Your task to perform on an android device: I'd want to read the product reviews before making a decision.
Image 0: 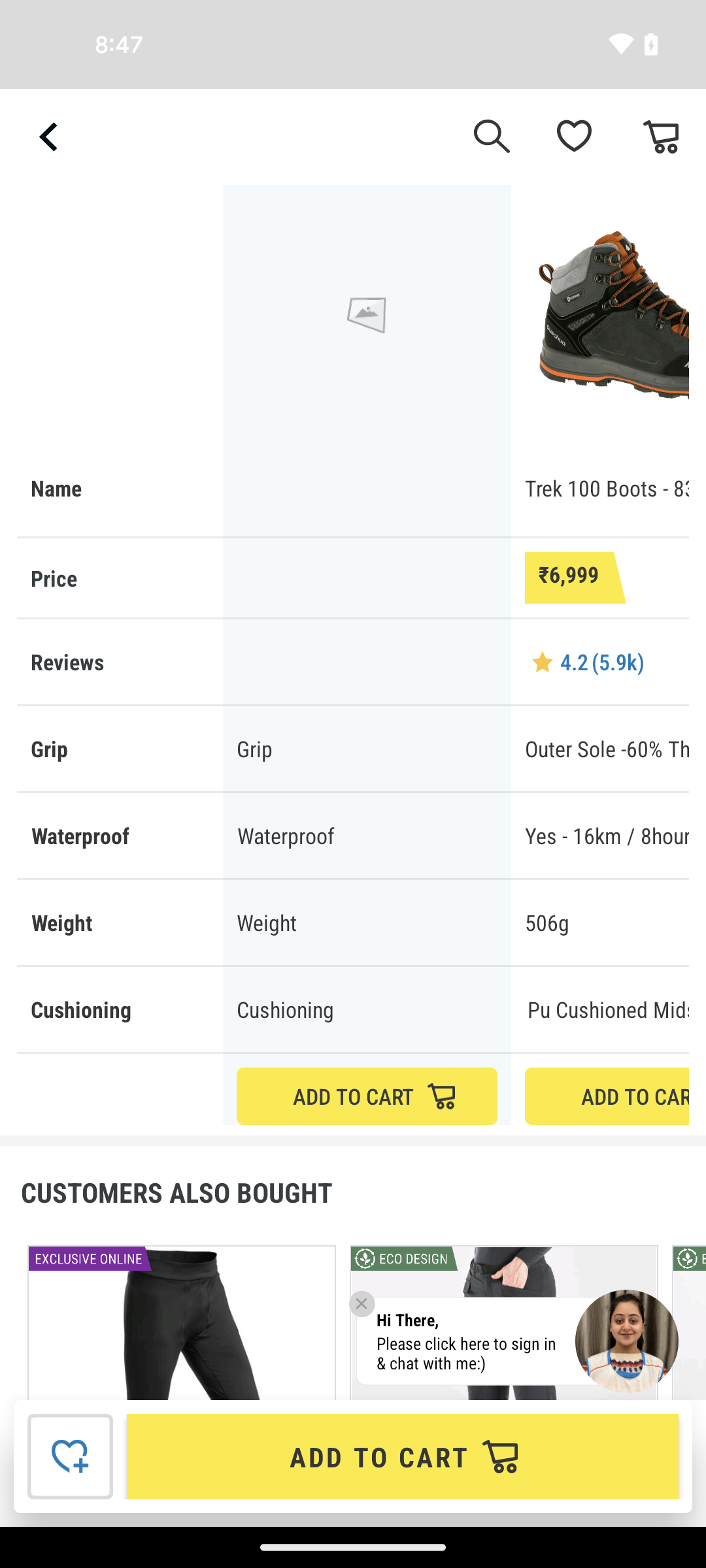
scroll up to see reviews section
Step 0: scroll up
Image 1: 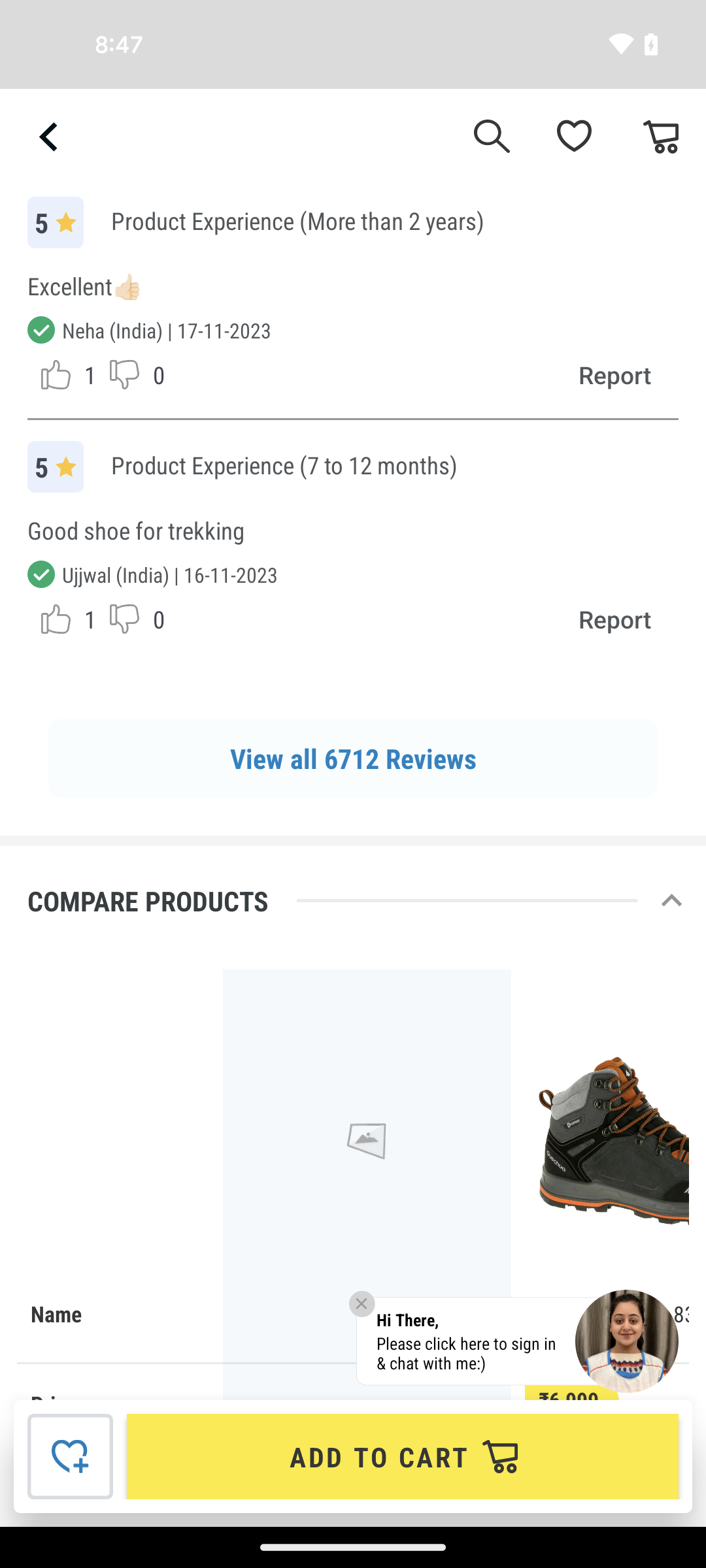
click on view all reviews option
Step 1: click (353, 758)